Your task to perform on an android device: Open the Mappls MapmyIndia app and search for attractions point and view the Aravali Biodiversity Park
Image 0: 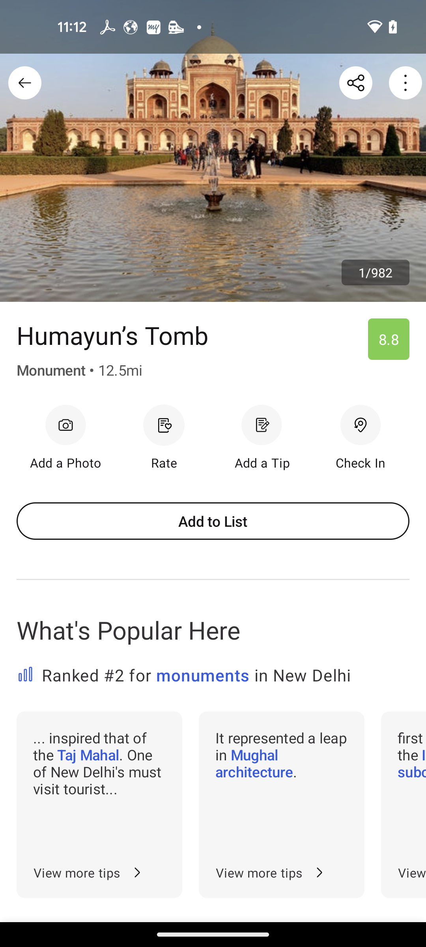
Open the Mappls MapmyIndia app
Step 0: open app "Mappls MapmyIndia"
Image 1: 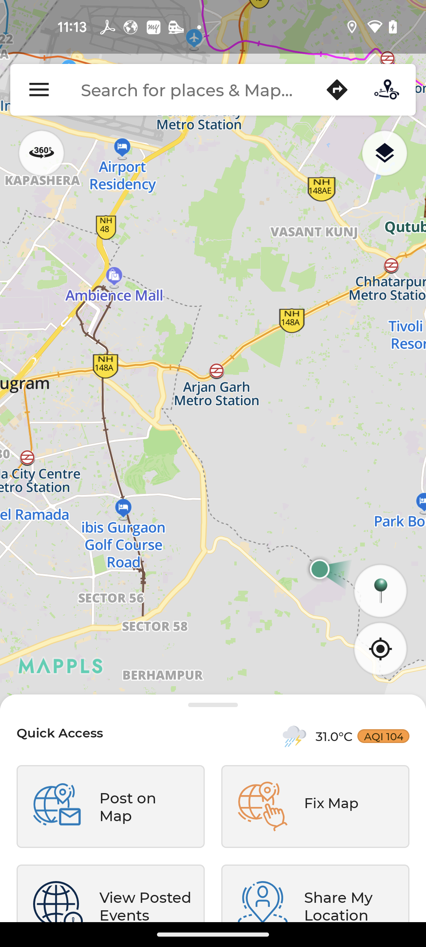
click on the search bar
Step 1: click (192, 90)
Image 2: 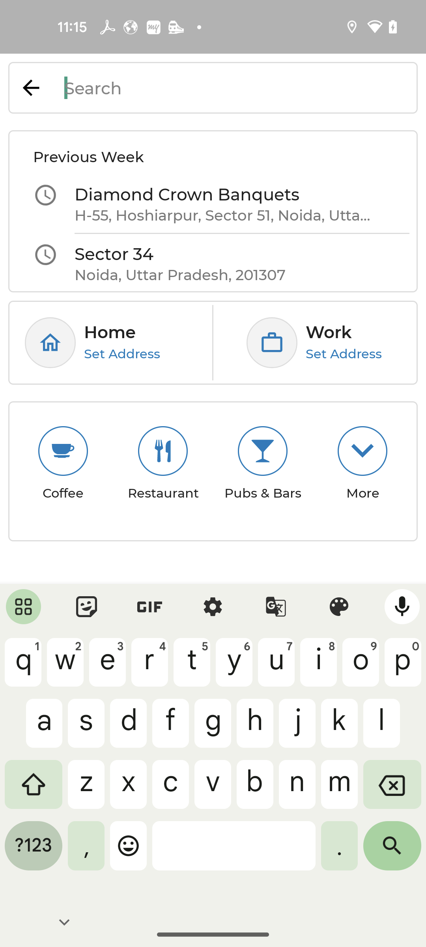
search for attractions near me
Step 2: type "attractions near me"
Image 3: 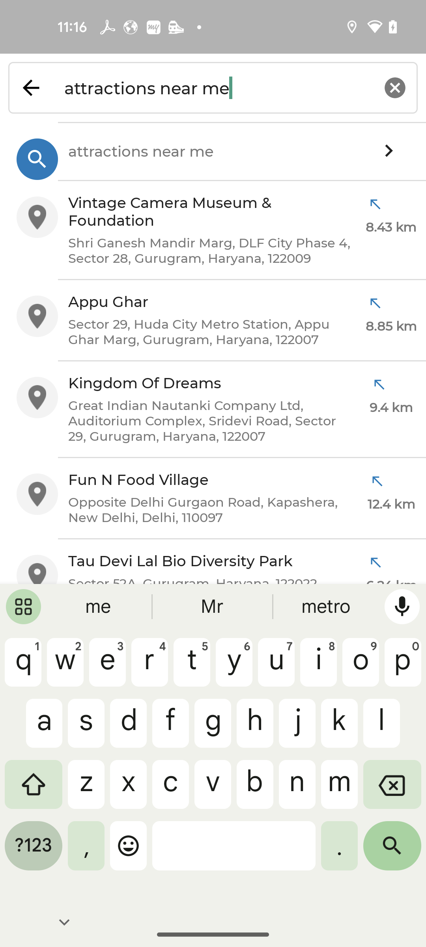
click on attractions near me
Step 3: click (223, 151)
Image 4: 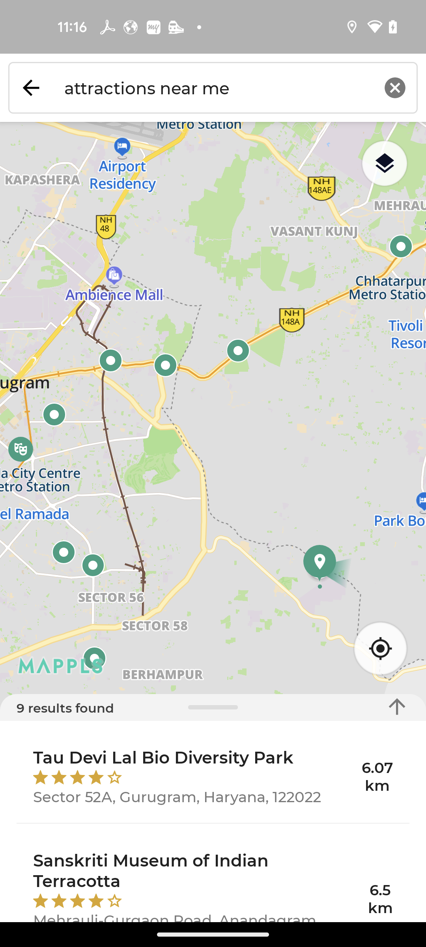
swipe up the results
Step 4: scroll left
Image 5: 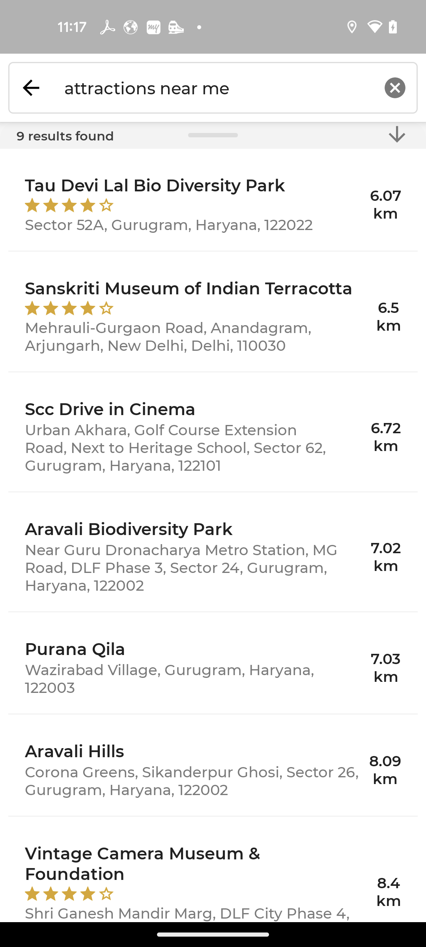
click on Aravali Biodiversity Park to view
Step 5: click (193, 567)